Your task to perform on an android device: Go to the googlefit app and set a goal of 10000 steps
Image 0: 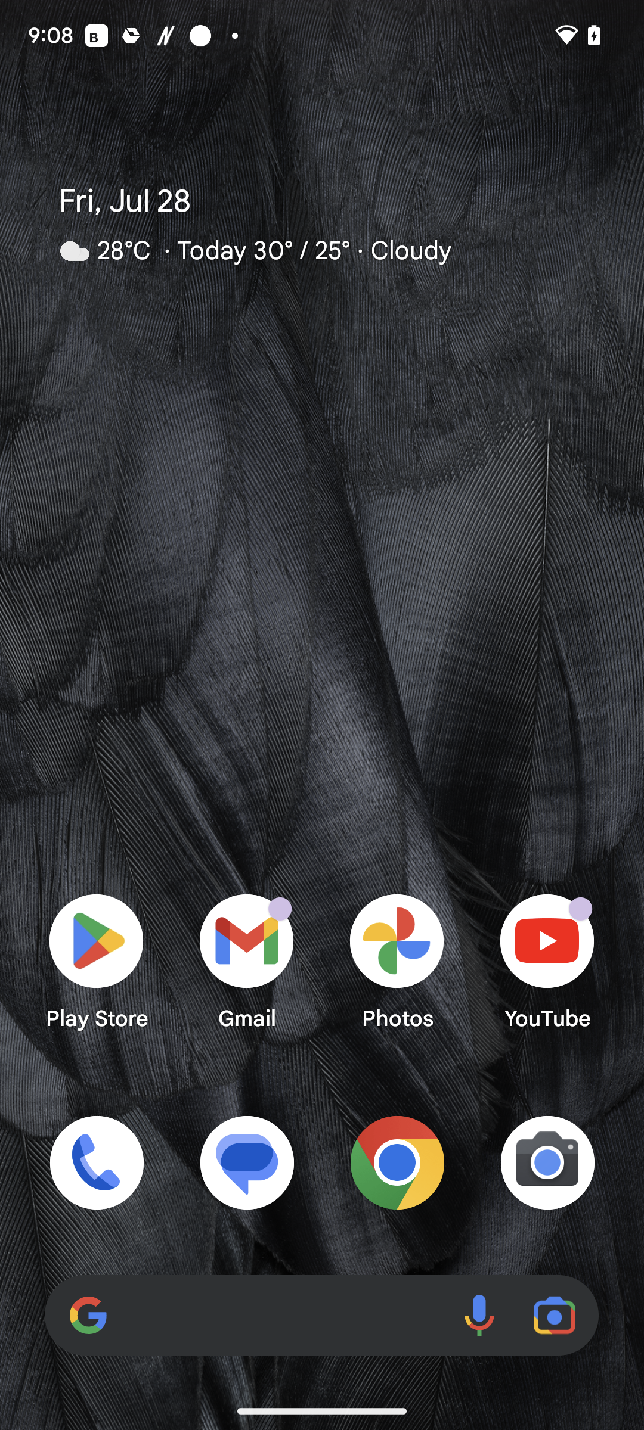
Open the googlefit app
Step 0: open app "Fit"
Image 1: 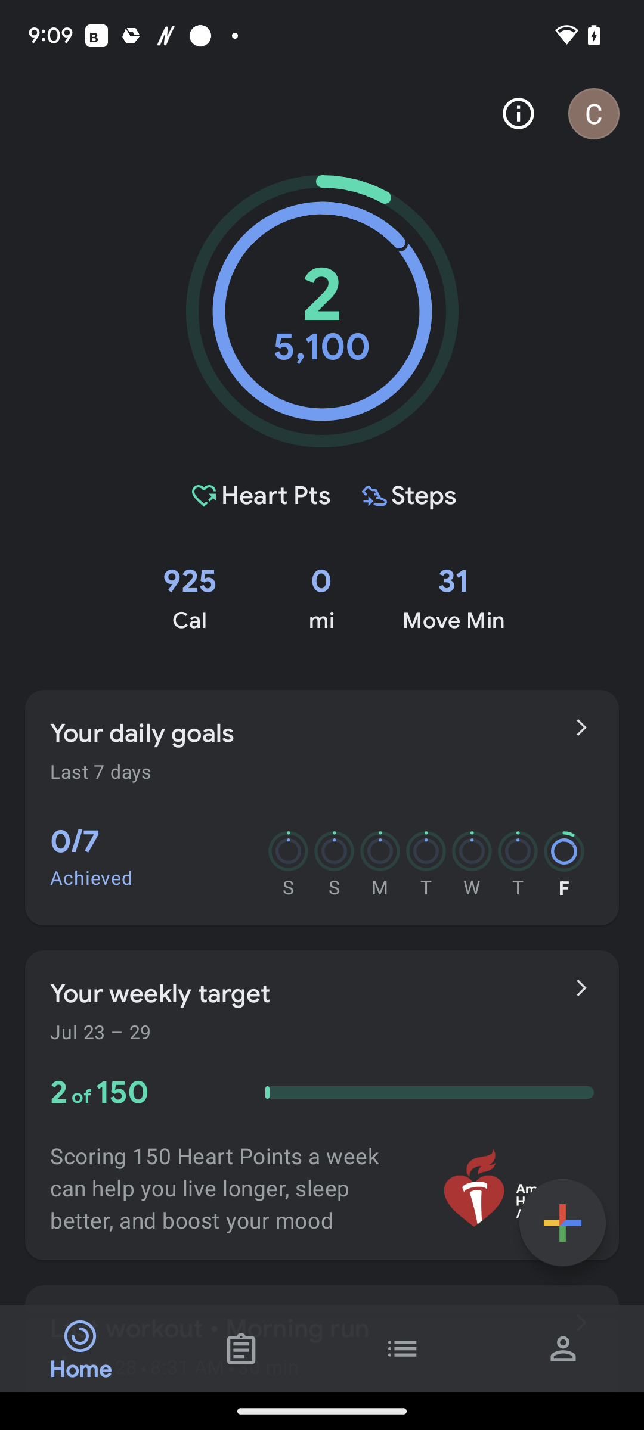
Click on your daily goals in the middle of the screen
Step 1: click (284, 733)
Image 2: 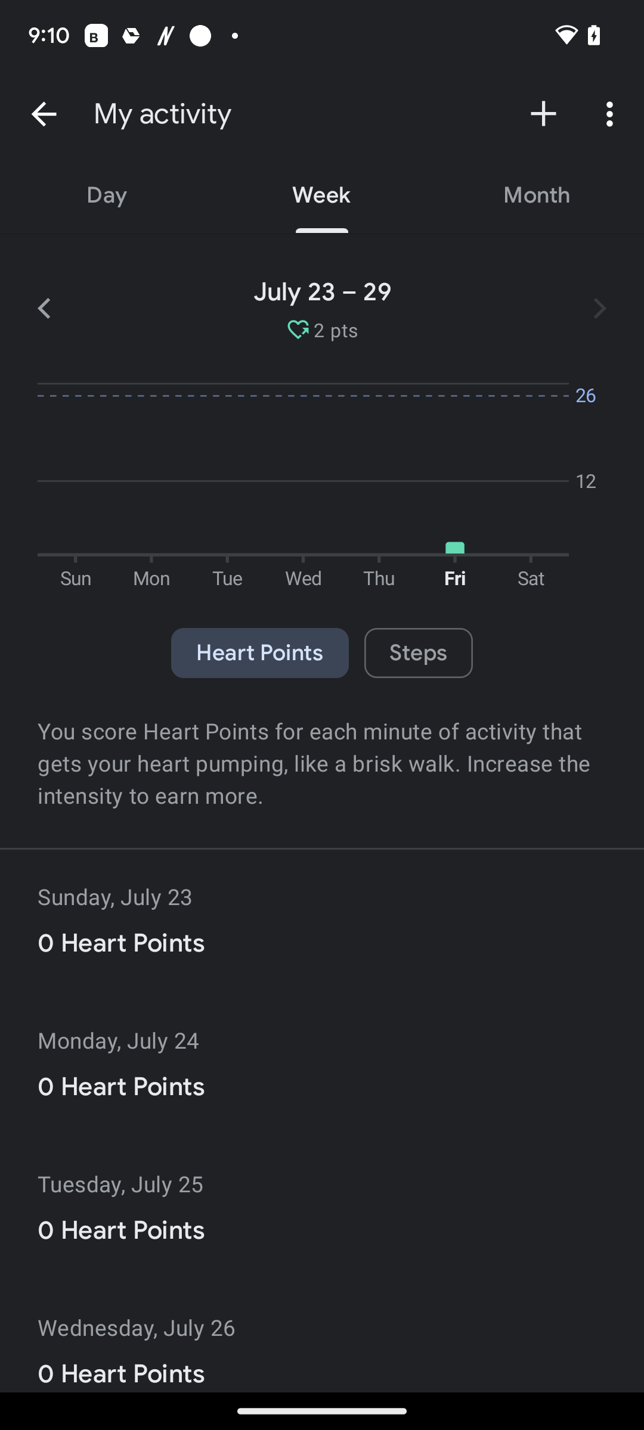
Click on the plus icon at the top-right corner of the screen
Step 2: click (544, 114)
Image 3: 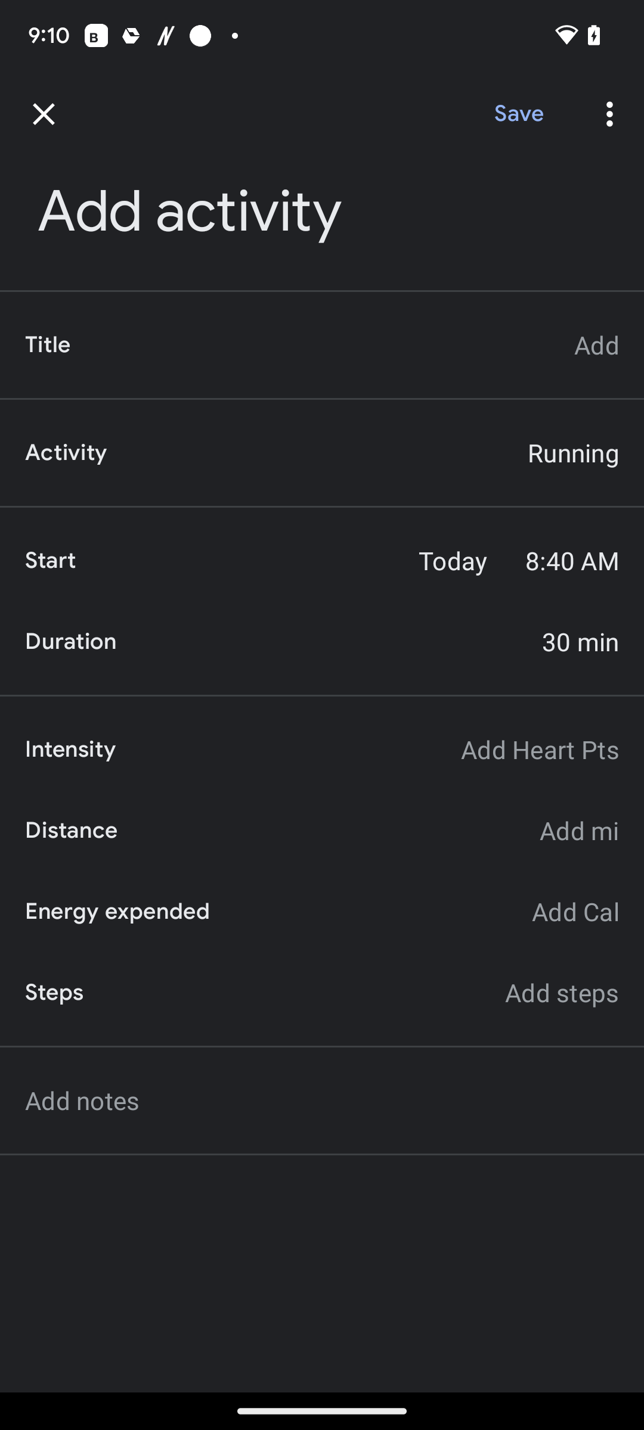
Click on add steps at the right middle of the screen
Step 3: click (562, 992)
Image 5: 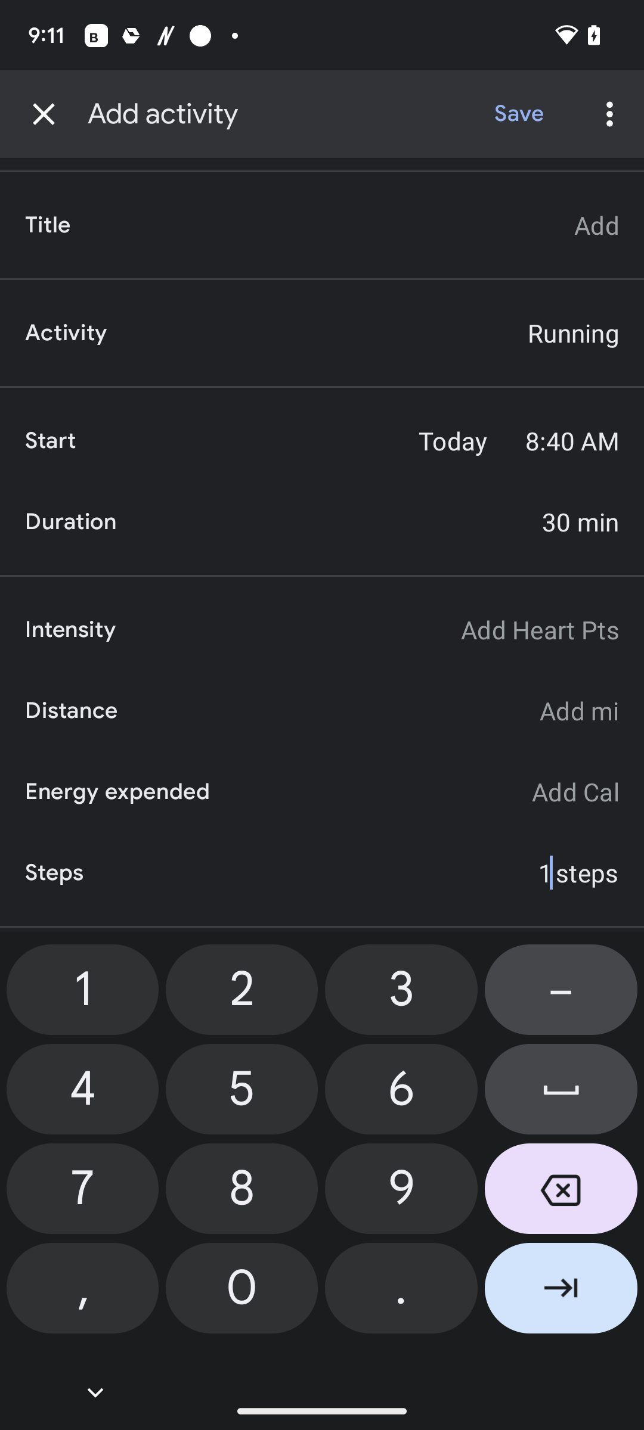
Type 10000
Step 5: click (253, 1314)
Image 6: 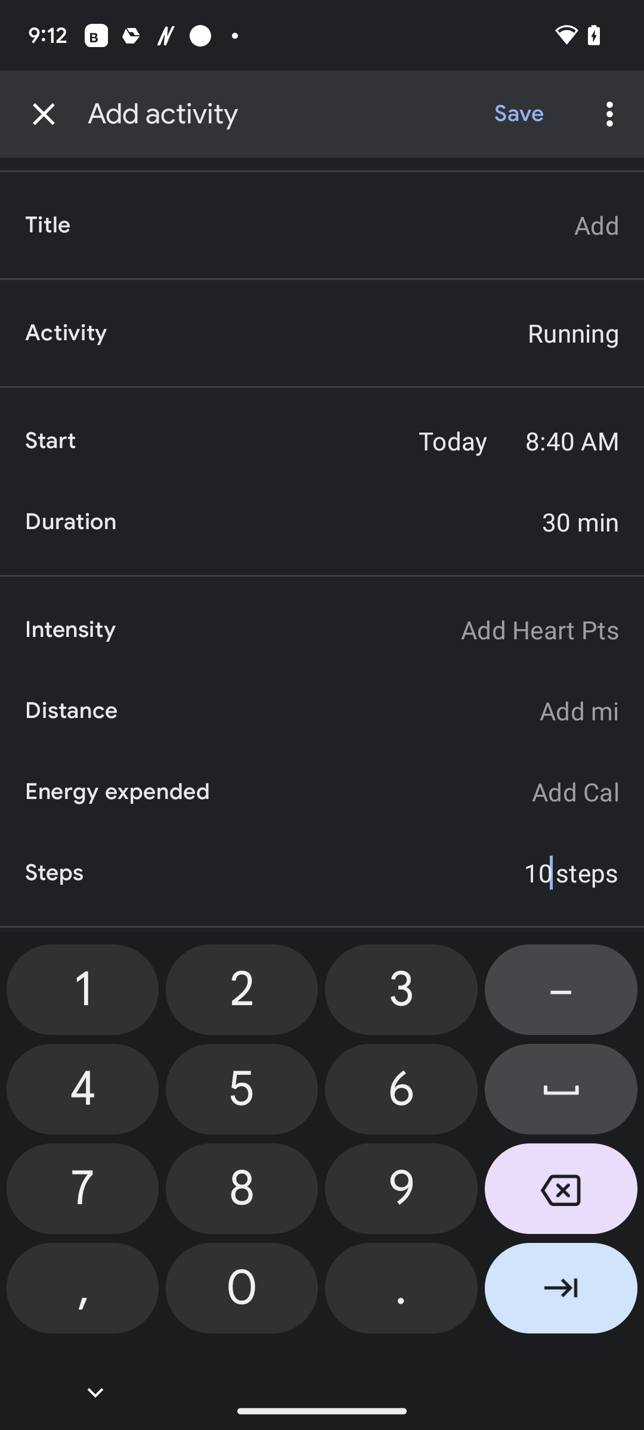
Type 10000
Step 6: click (235, 1310)
Image 7: 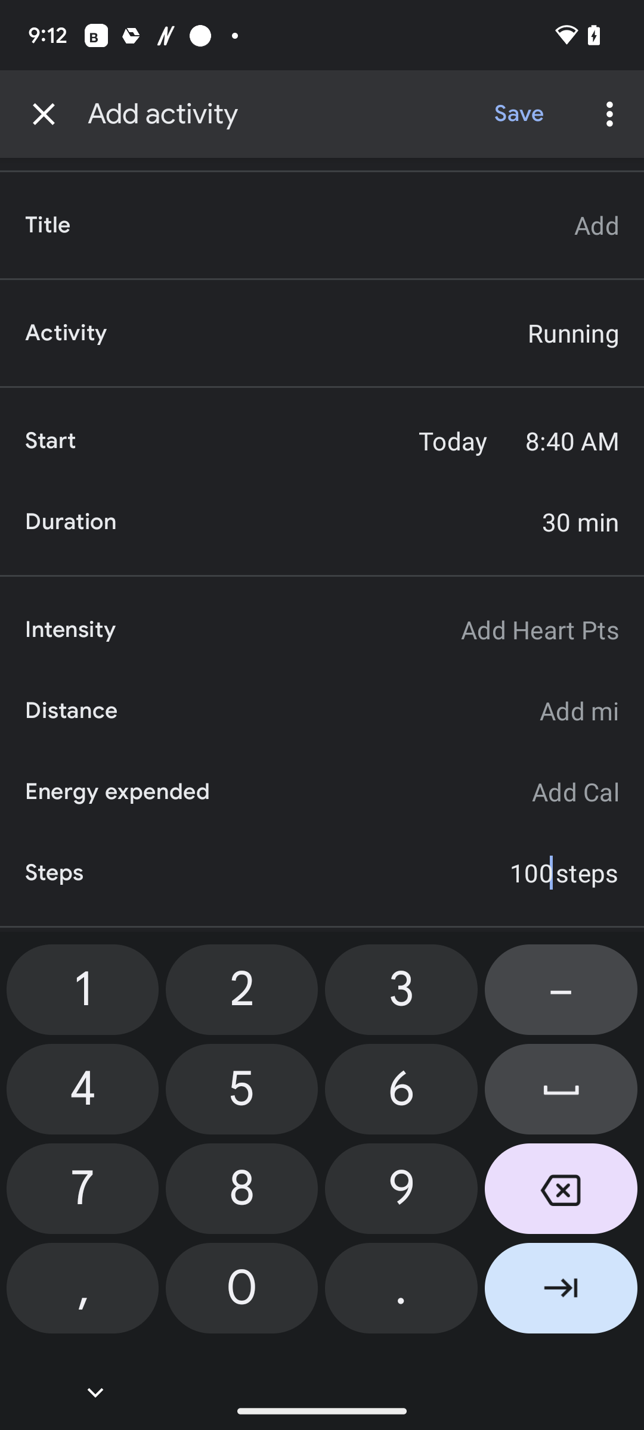
Type 10000
Step 7: click (196, 1304)
Image 8: 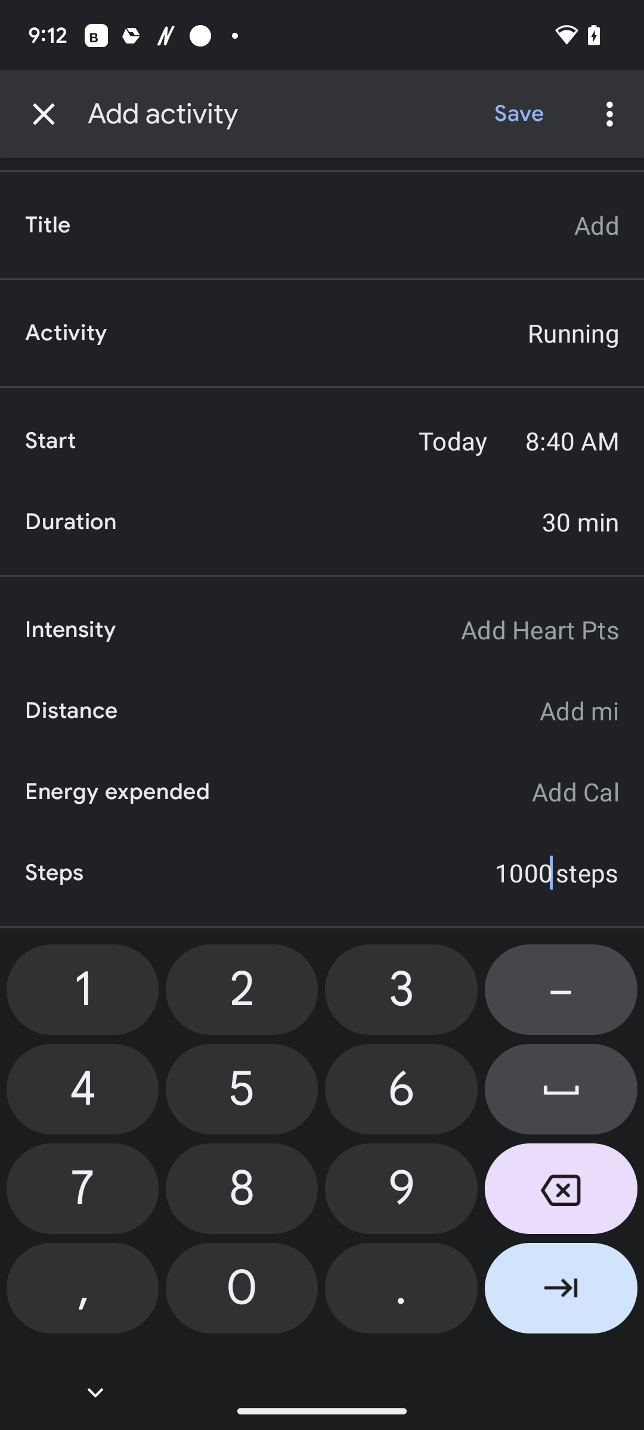
Type 10000
Step 8: click (243, 1263)
Image 9: 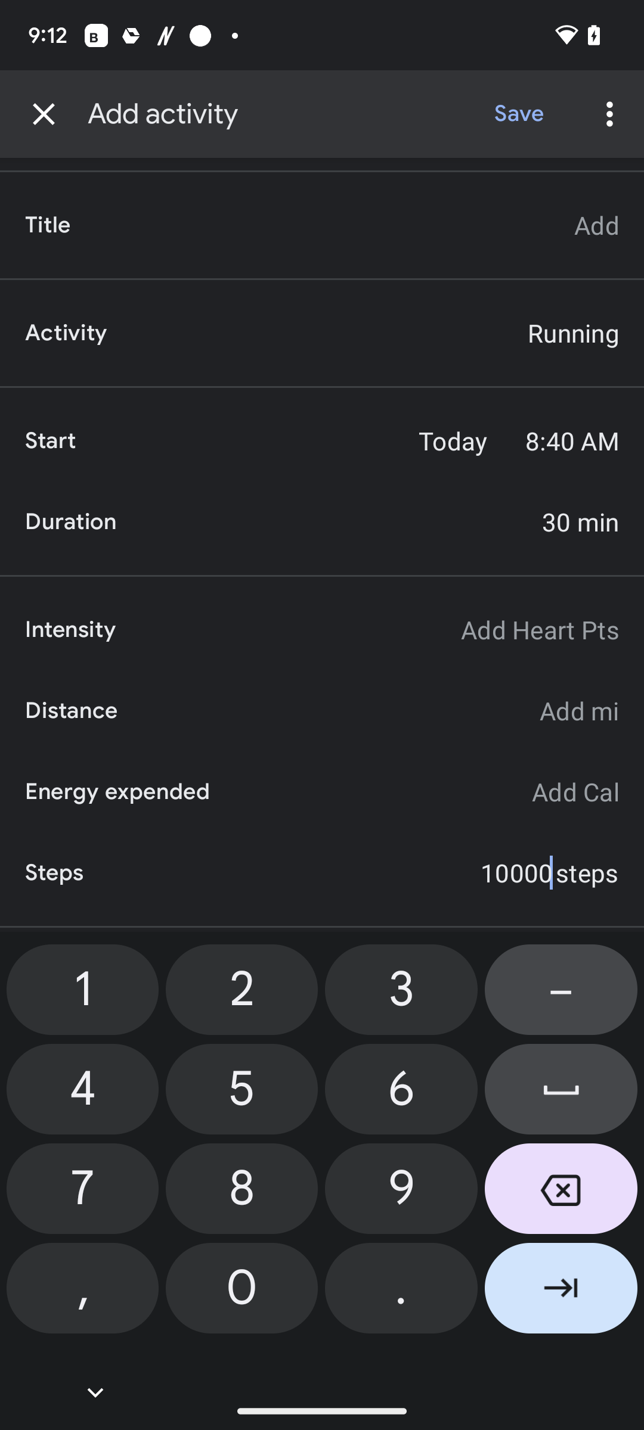
Click on arrow icon at the bottom right corner of the screen
Step 9: click (561, 1292)
Image 10: 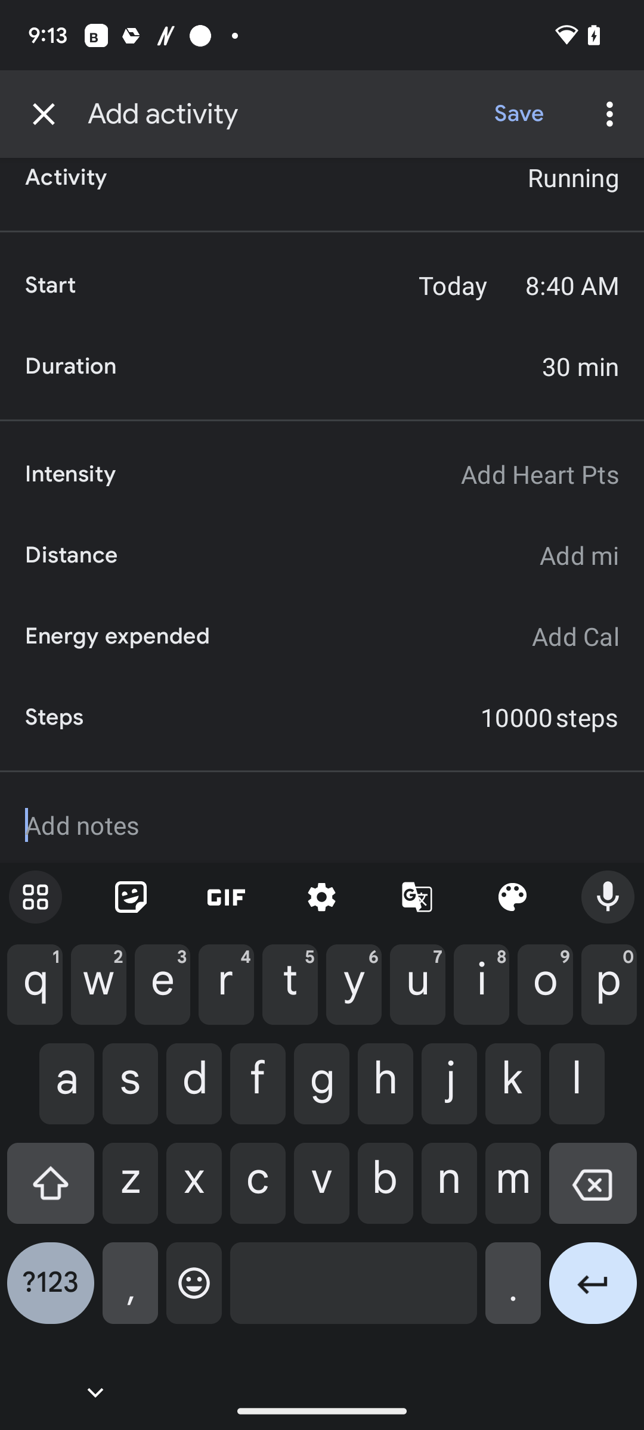
Click on arrow icon at the bottom right corner of the screen
Step 10: click (593, 1292)
Image 11: 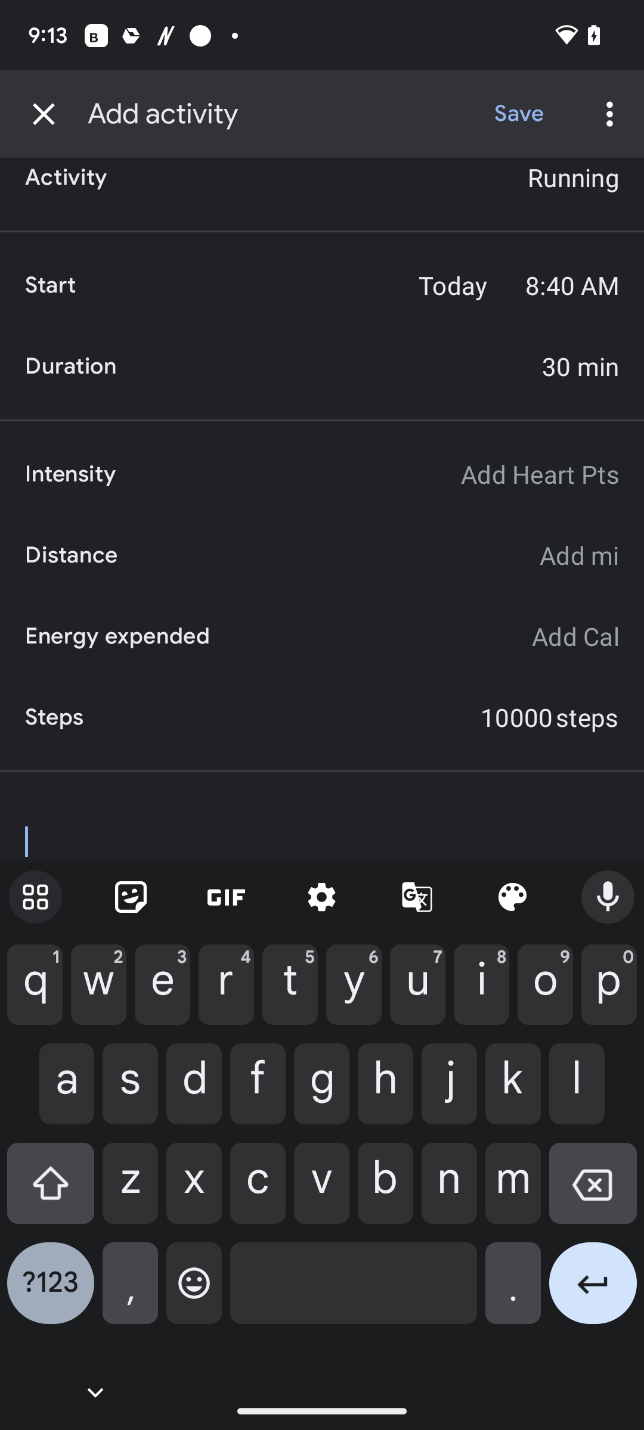
Click on arrow icon at the bottom right corner of the screen
Step 11: click (593, 1292)
Image 12: 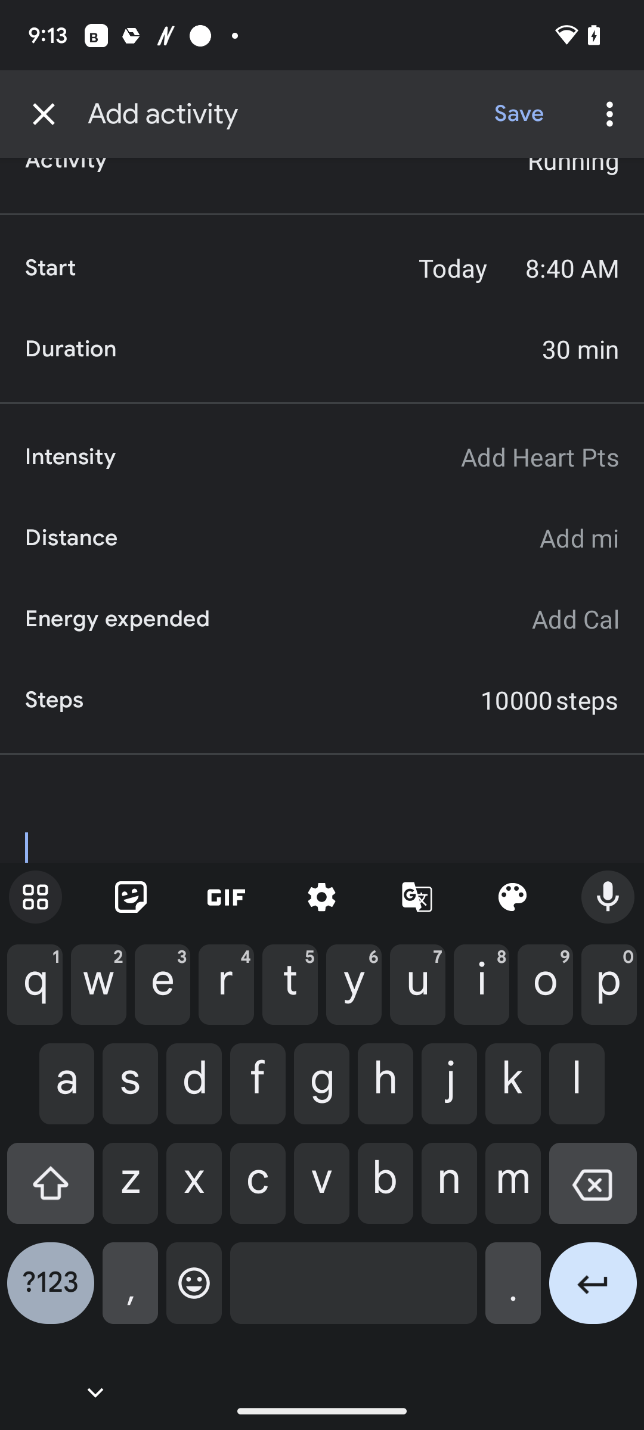
Click on save at the top right side of the screen
Step 12: click (518, 114)